Your task to perform on an android device: I want to check the product details of the mens sports shoes of size 8  
Image 0: 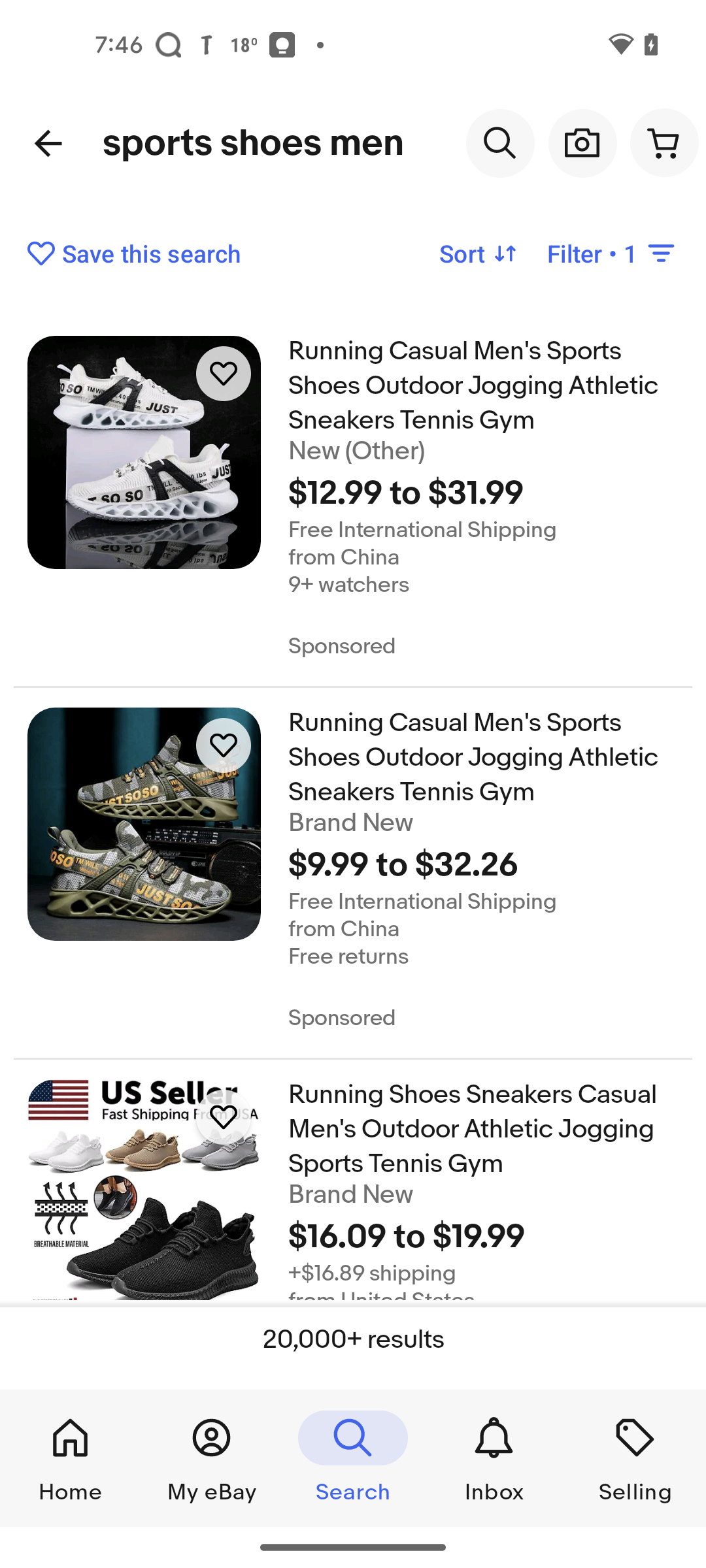
click on the second item
Step 0: click (483, 757)
Image 1: 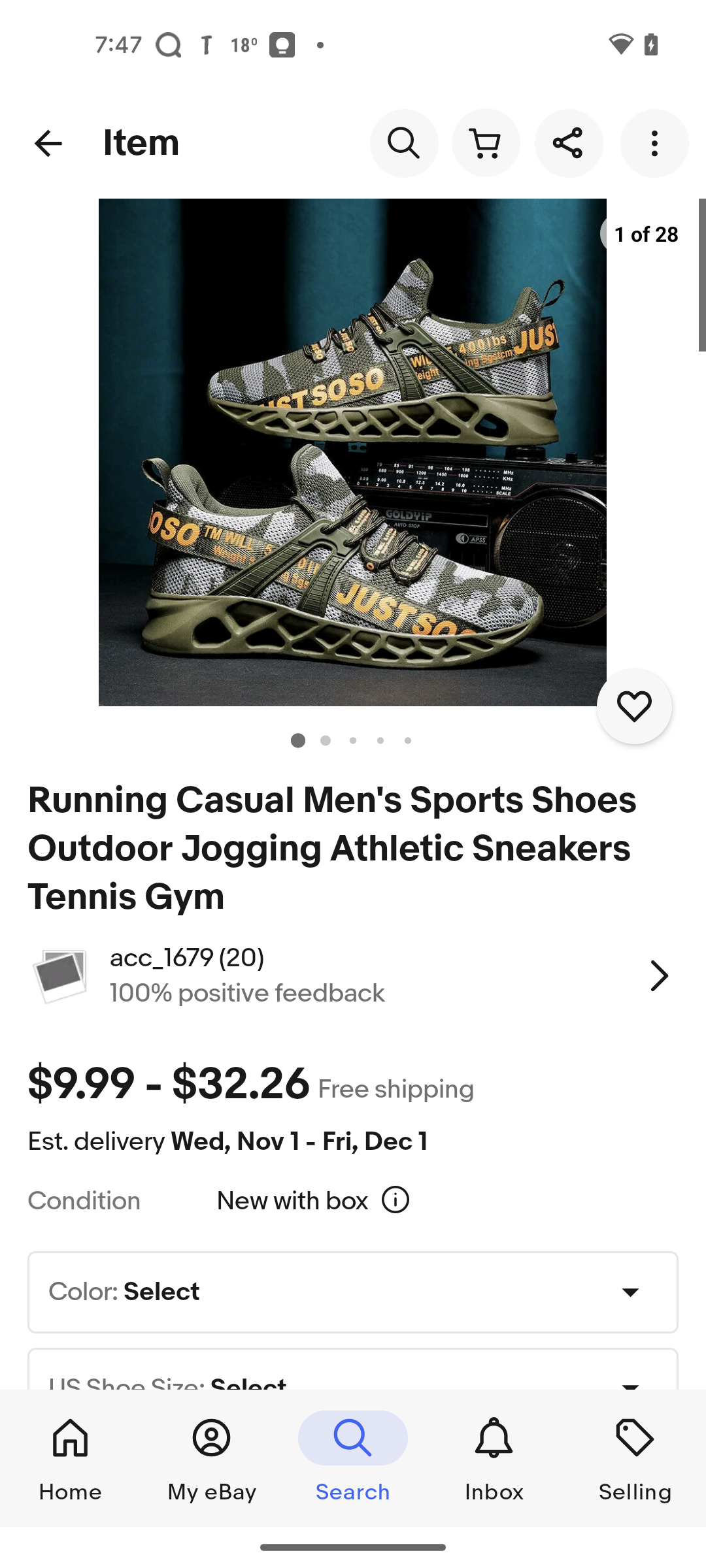
swipe up for product details
Step 1: scroll down
Image 2: 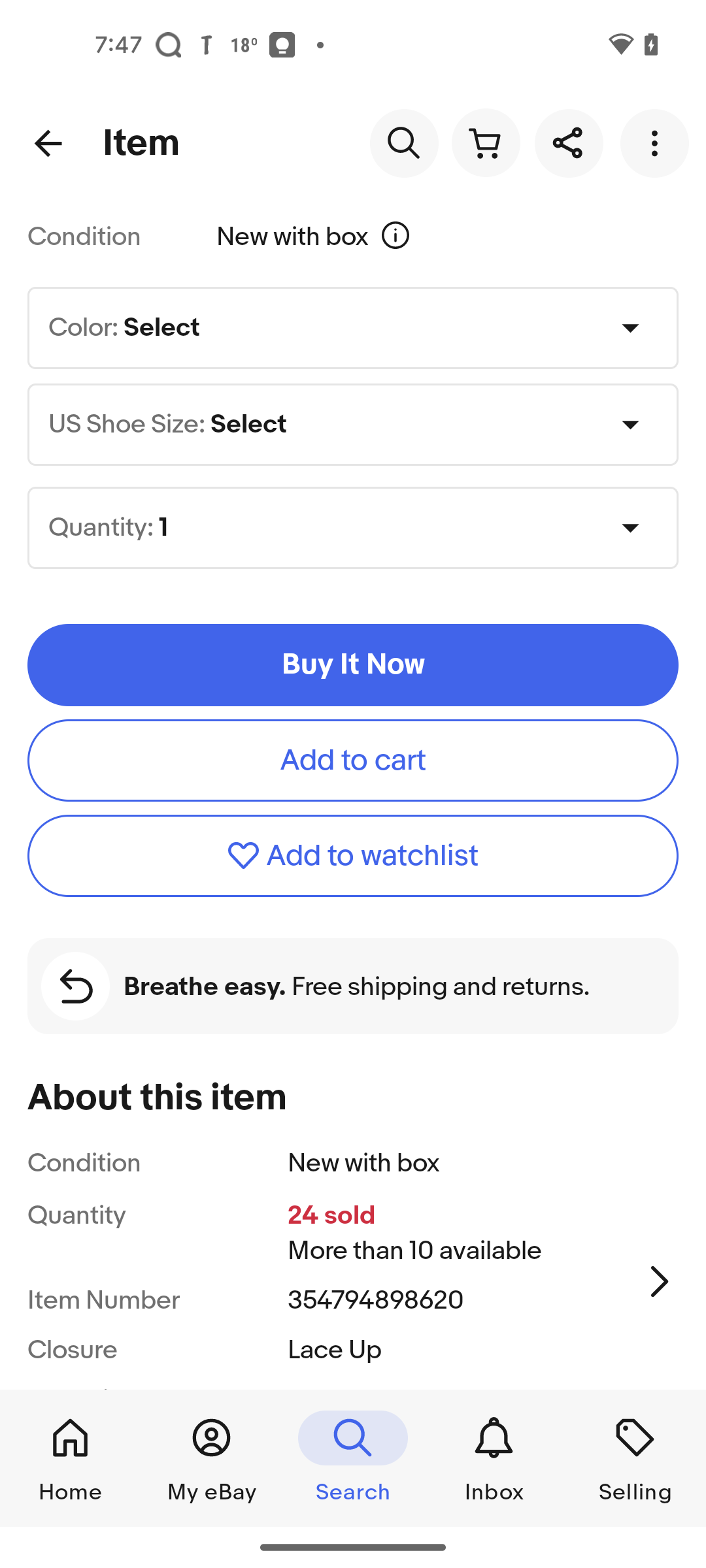
swipe up for product details
Step 2: scroll down